Your task to perform on an android device: I want to book the Skyline raise Hotels for 5 days of one-bedroom apartments under 700 pounds with a free cancellation facility
Image 0: 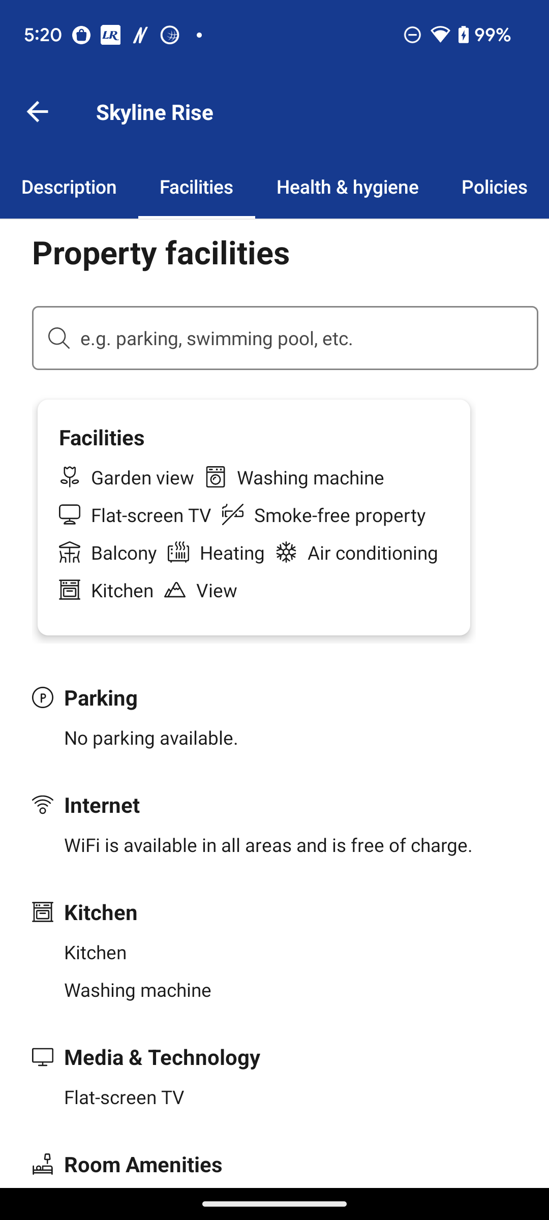
Go back to the screen
Step 0: press back button
Image 2: 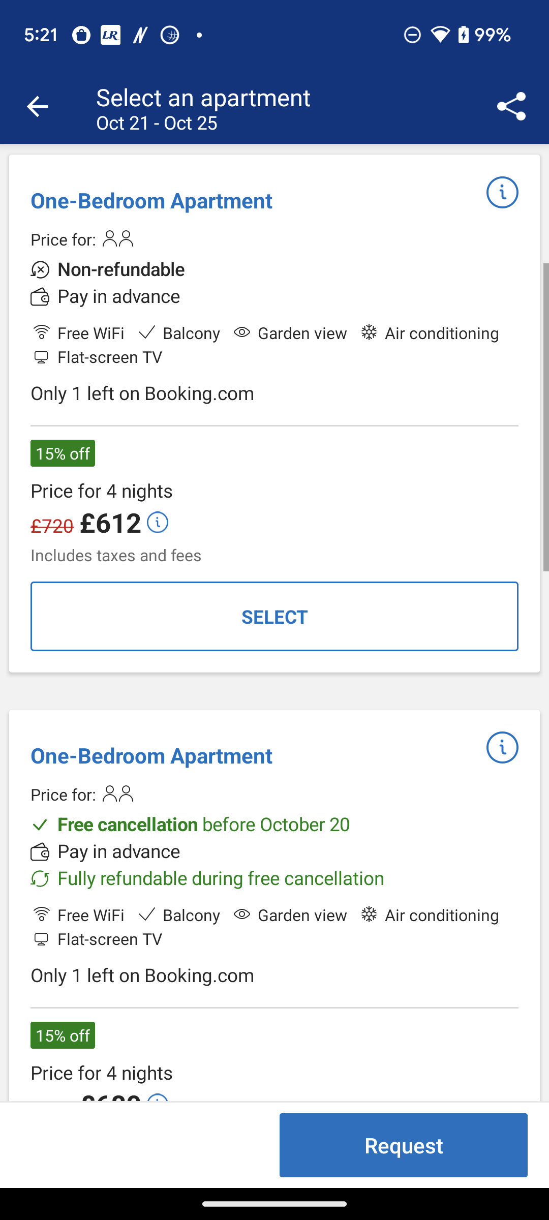
Scroll up to view the One-Bedroom Apartment with free cancellation option
Step 2: scroll down
Image 3: 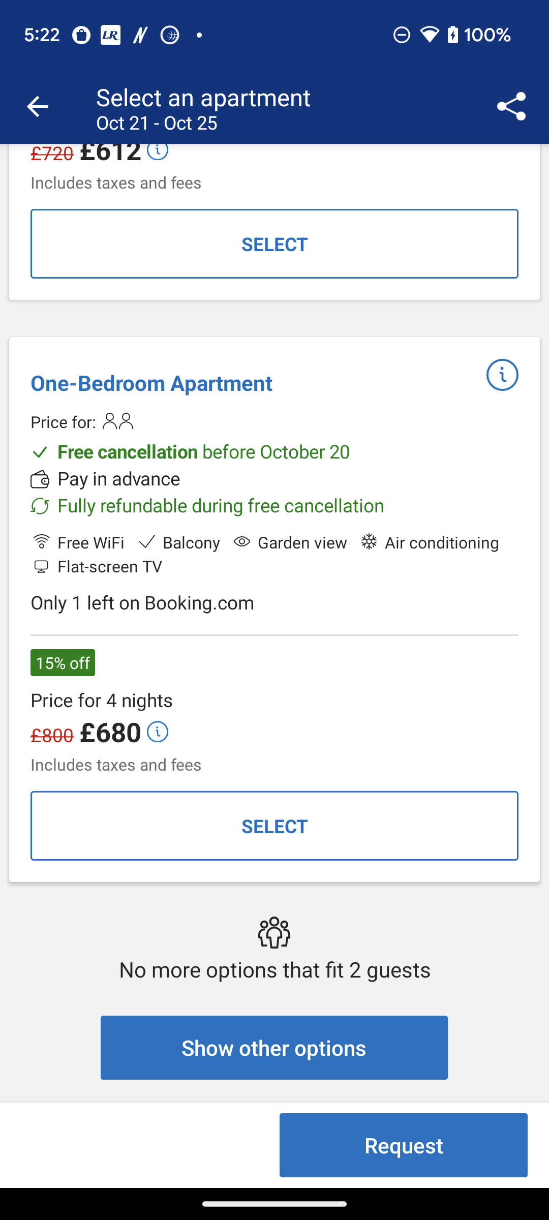
Click on the Select button 
Step 3: click (282, 840)
Image 4: 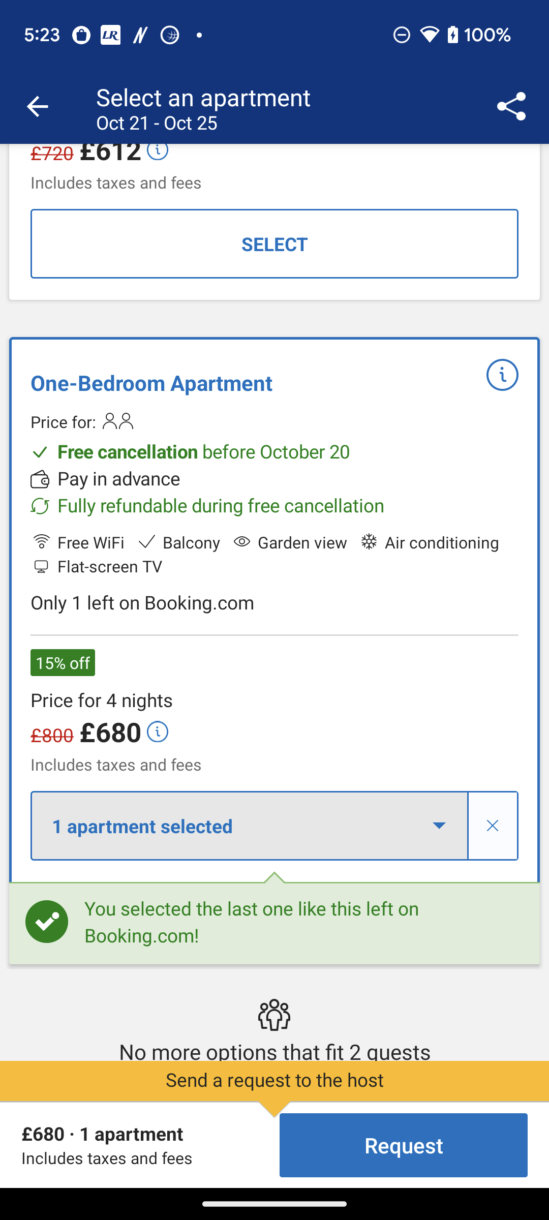
click on the Request button at the bottom right of the screen
Step 4: click (404, 1145)
Image 5: 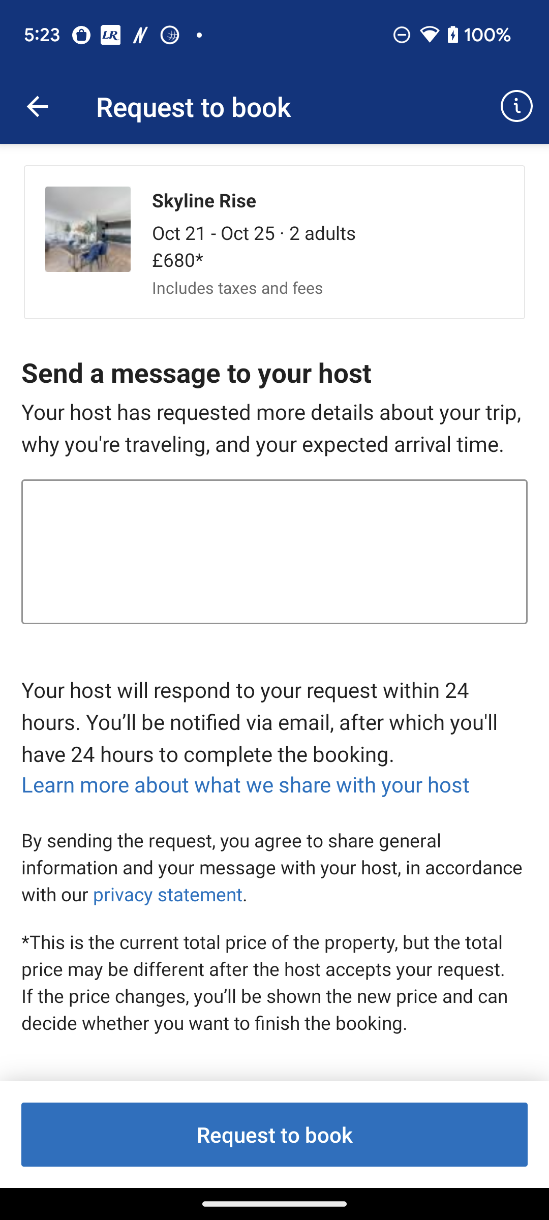
Click on the Request to book button at the bottom of the screen
Step 5: click (274, 1135)
Image 6: 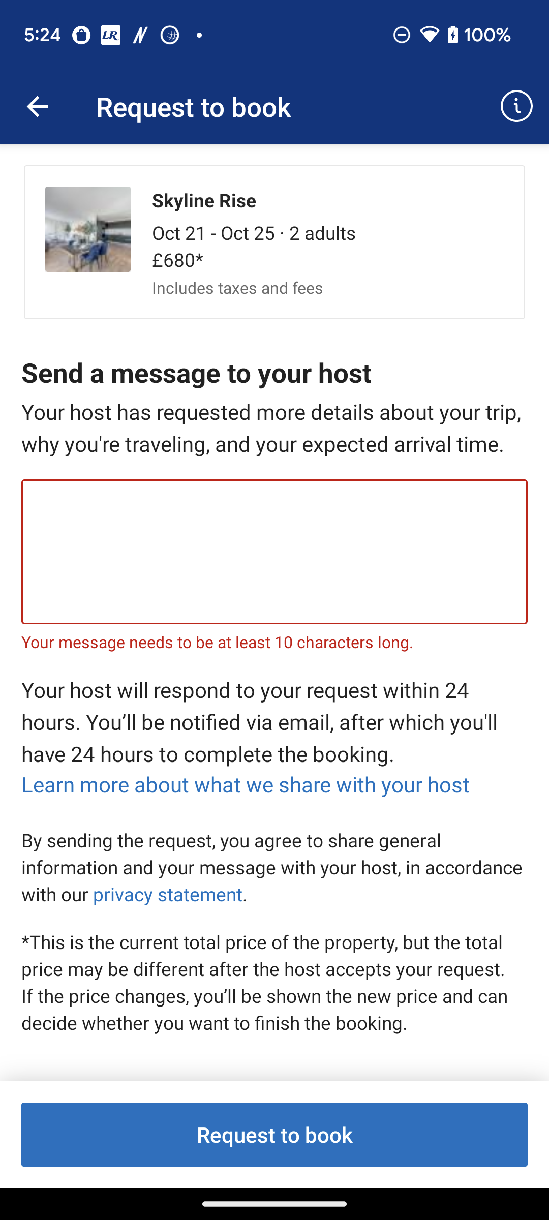
Click on the Request to book button at the bottom of the screen
Step 6: wait